Your task to perform on an android device: I have to attend the naming ceremony of a new-born baby, and I want to buy a gift for the new-born baby, so browse musical toys for infants on the Flipkart app.
Image 0: 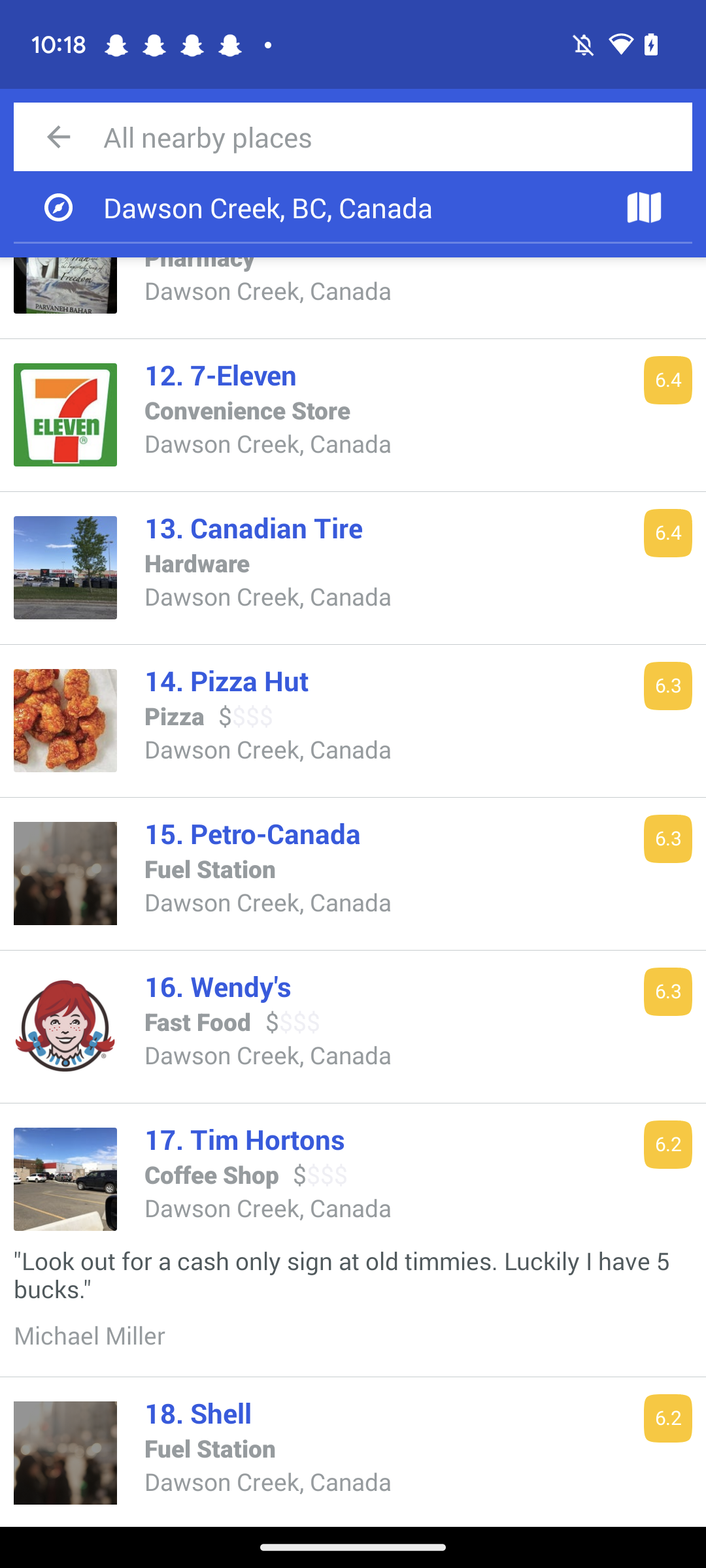
Open the Flipkart app.
Step 0: open app "Flipkart"
Image 1: 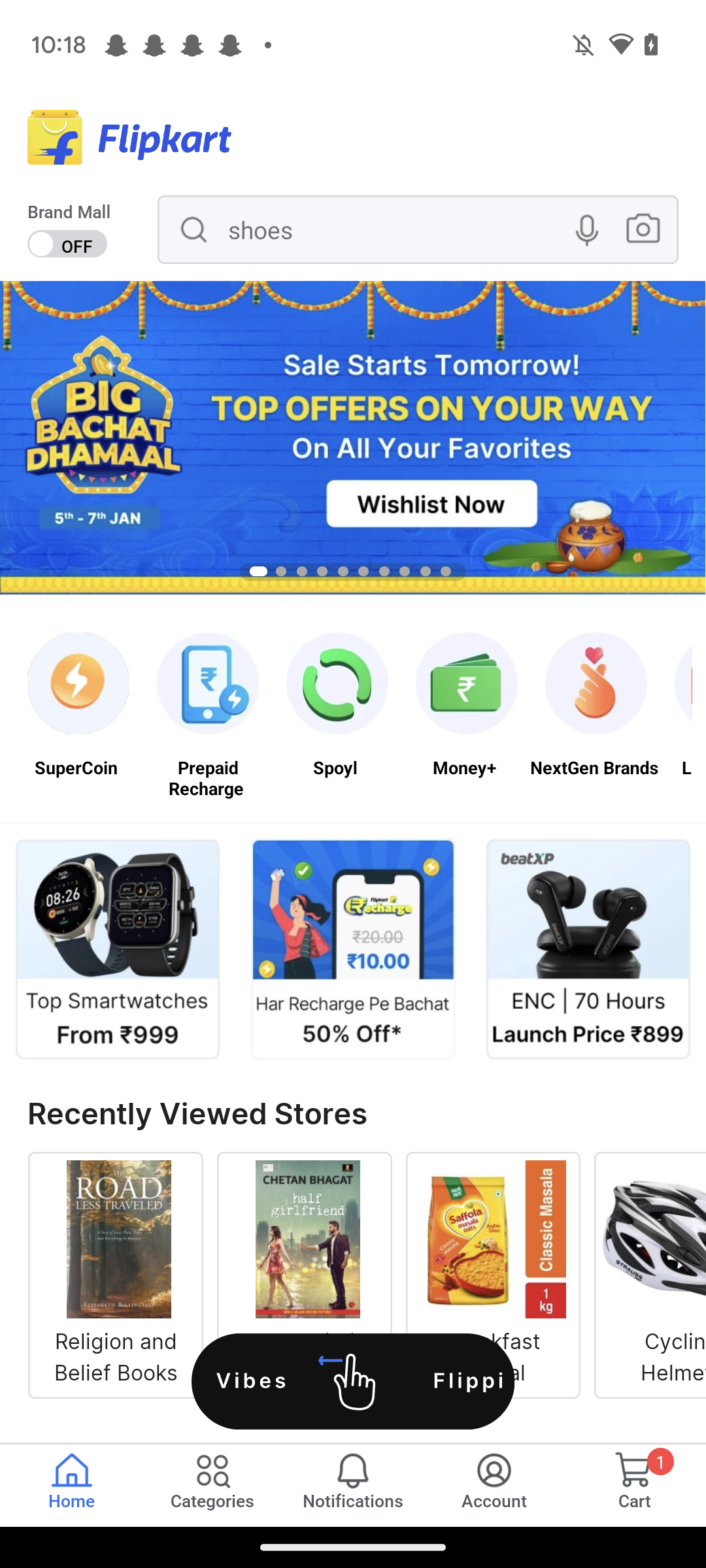
Click on  the Categories tab at the bottom.
Step 1: click (203, 1484)
Image 2: 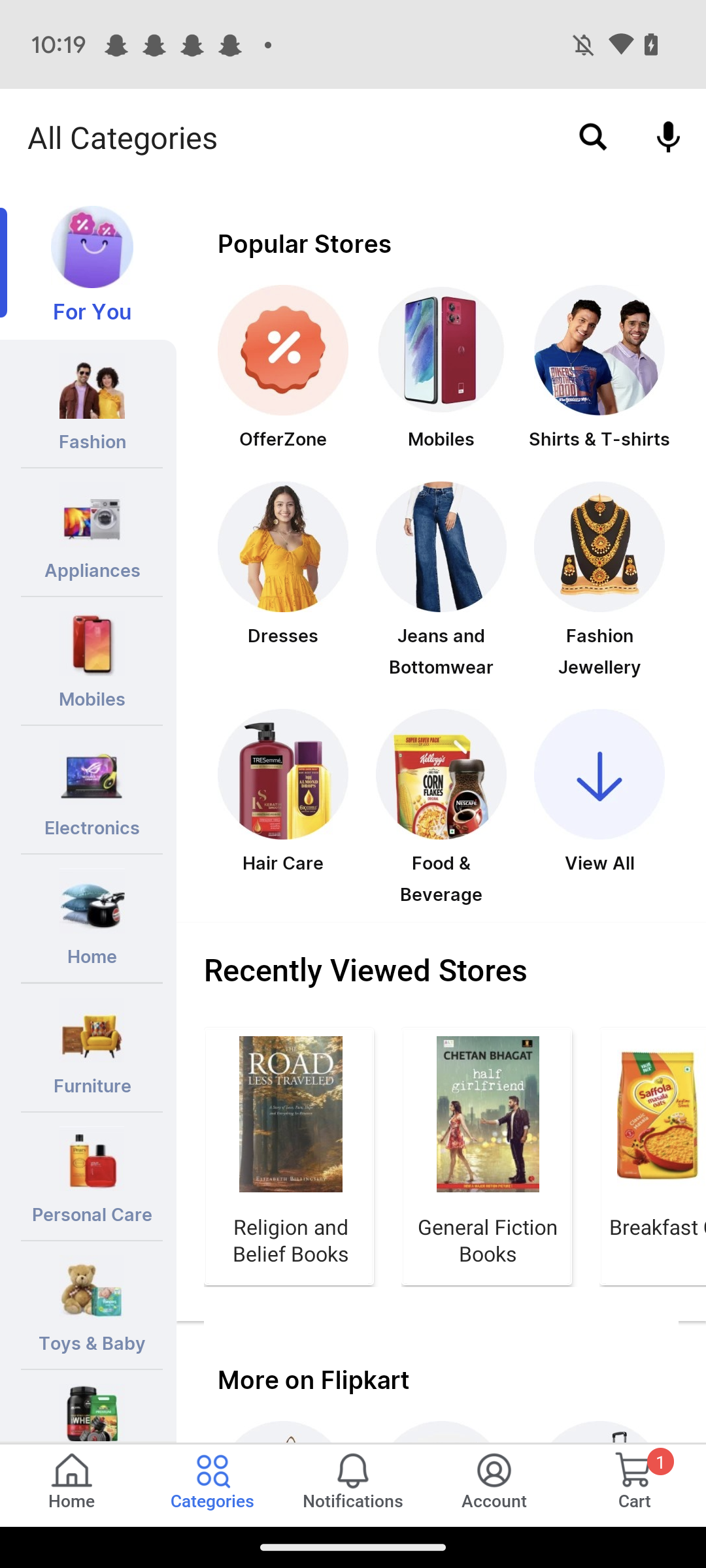
Click on the Category "Toys & Baby".
Step 2: click (77, 1314)
Image 3: 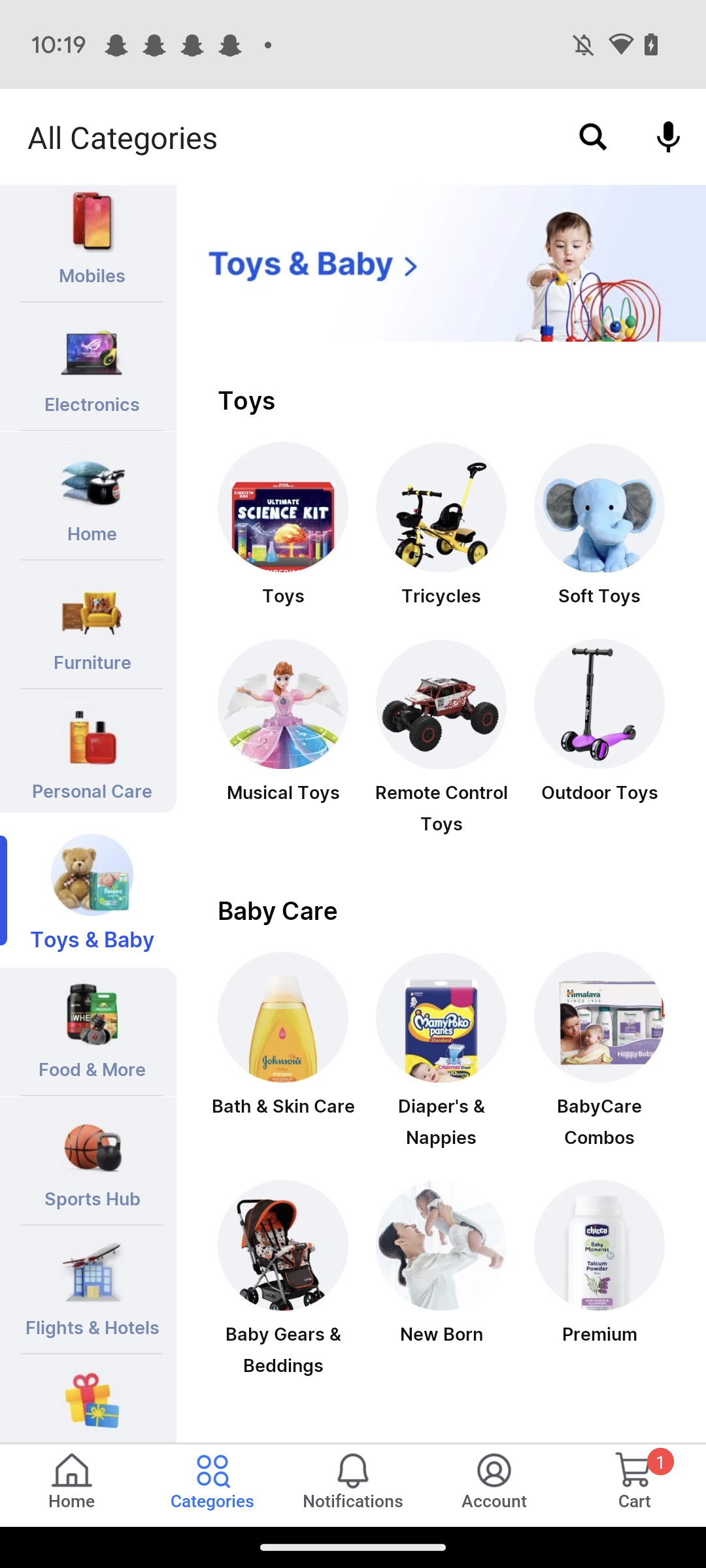
Click on the tab Musical Toys.
Step 3: click (296, 691)